Your task to perform on an android device: Go to the Blinkit app and search for Mother Dairy Tadka buttermilk, as it is a natural coolant for the body.
Image 0: 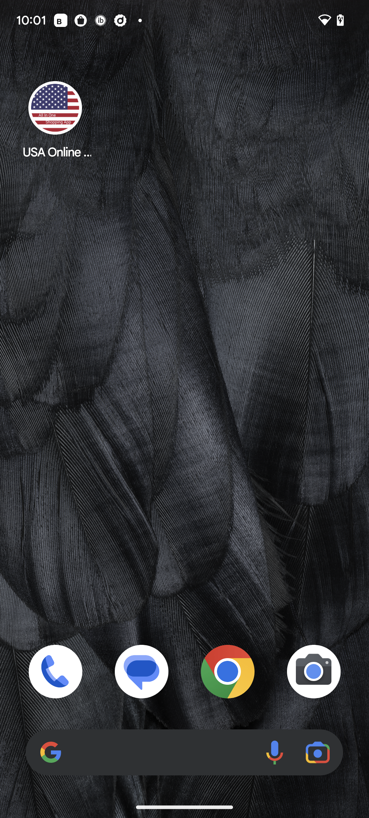
Open the Blinkit app.
Step 0: open app "Blinkit"
Image 1: 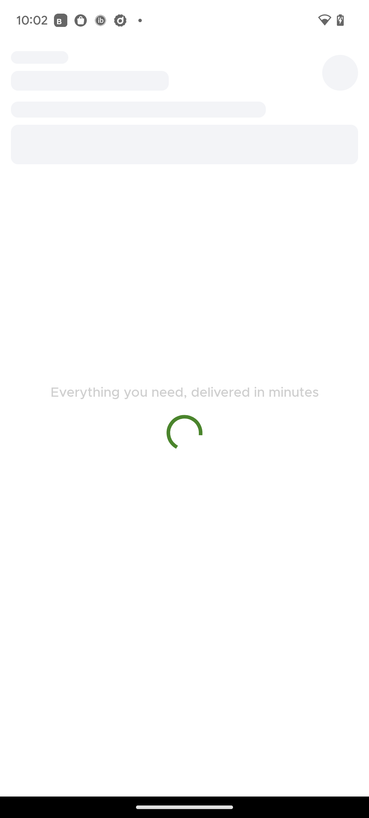
Open the Blinkit app.
Step 1: wait
Image 2: 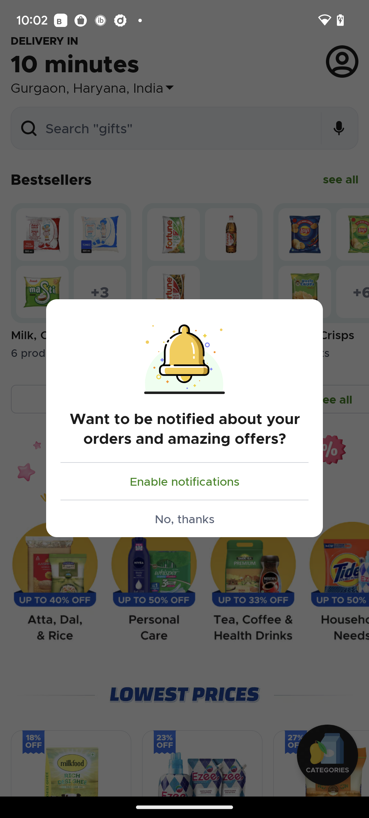
Open the Blinkit app.
Step 2: click (184, 519)
Image 3: 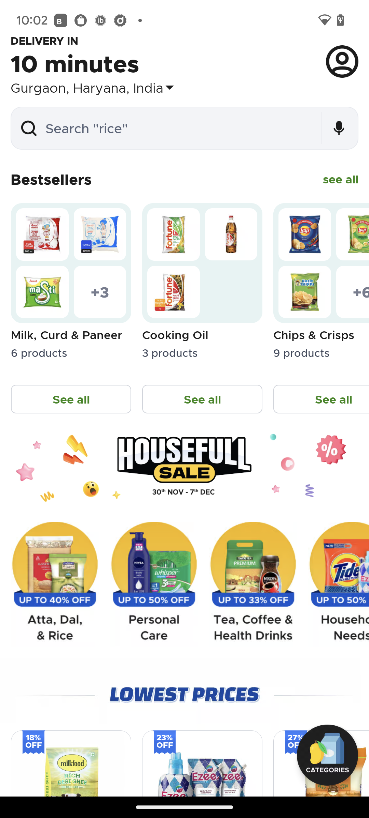
Click on the search bar at the top of the screen.
Step 3: click (178, 128)
Image 4: 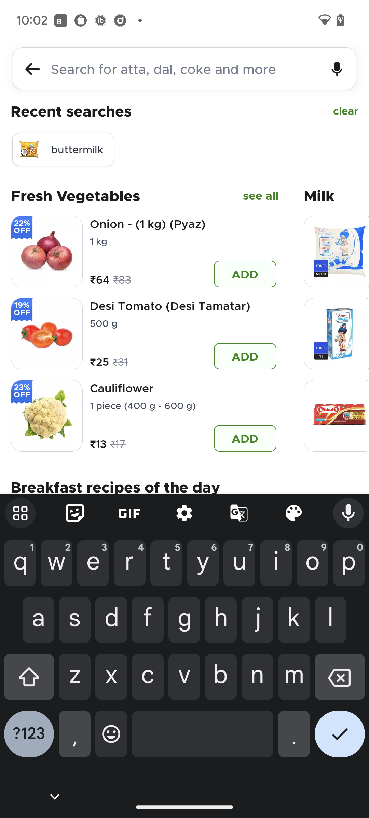
Type buttermilk in the search bar.
Step 4: type "buttermilk "
Image 5: 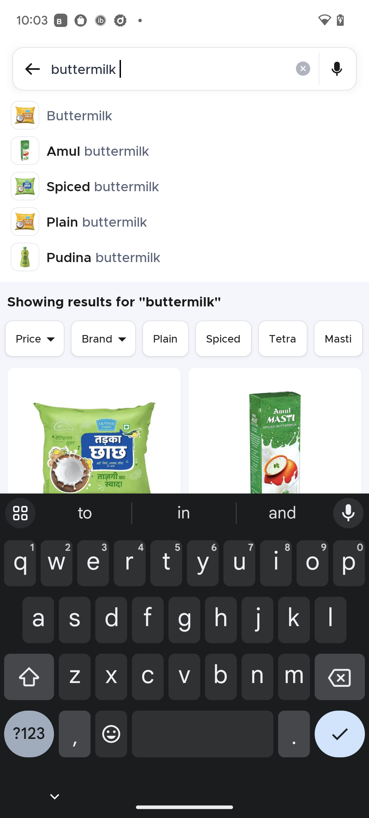
Click on the tick icon at the bottom right corner of the screen.
Step 5: click (340, 739)